Your task to perform on an android device: I want to add Star a mail of Netalie Larson 
Image 0: 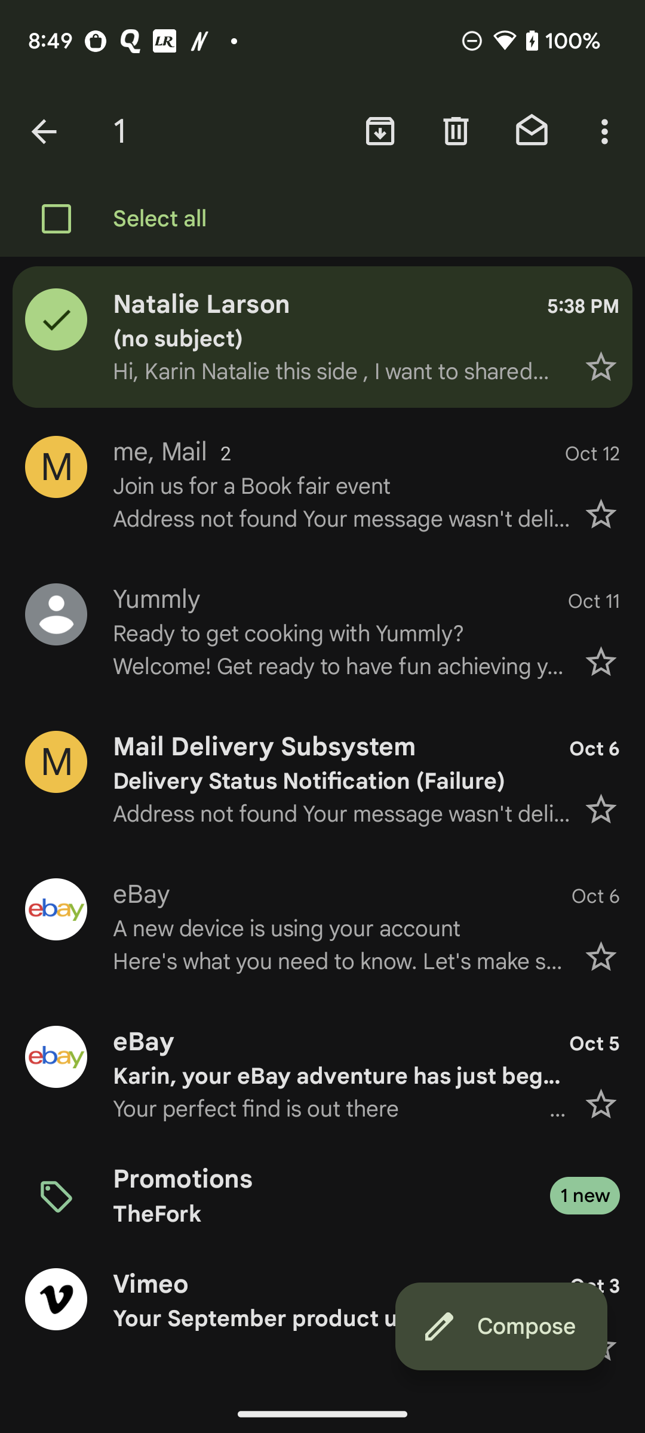
Click on the three dots icon at the top right of the screen
Step 0: click (607, 131)